Your task to perform on an android device: Go to the industry buying app and search for the classic stainless steel door lock set for the entrance.
Image 0: 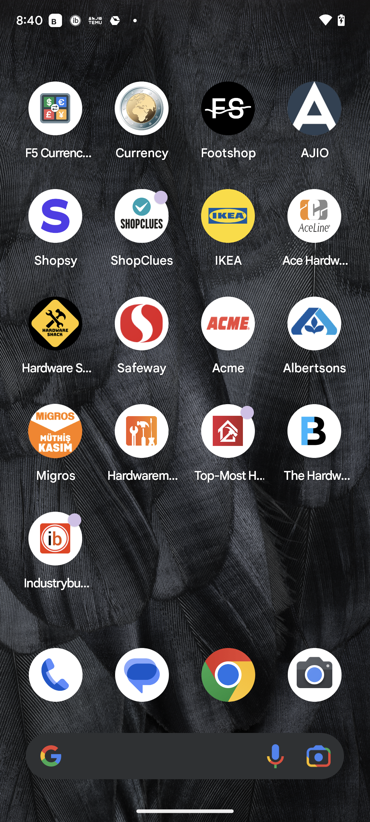
Open the Industrybuying app.
Step 0: open app "Industrybuying"
Image 1: 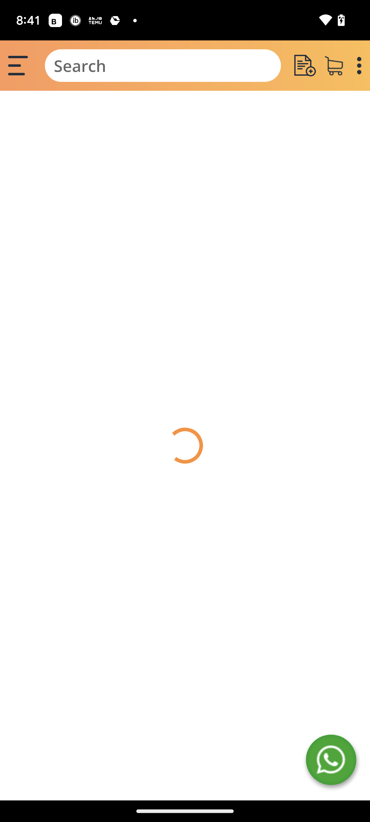
Click on the search bar at the top of the screen.
Step 1: click (163, 65)
Image 2: 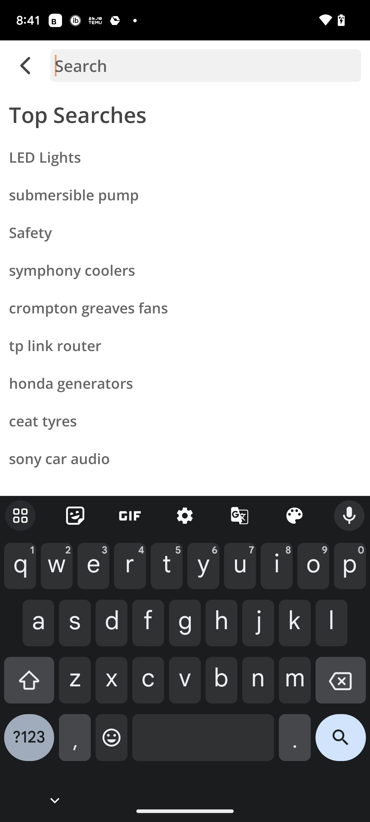
Type hardware products in the search bar.
Step 2: type "hardware products"
Image 3: 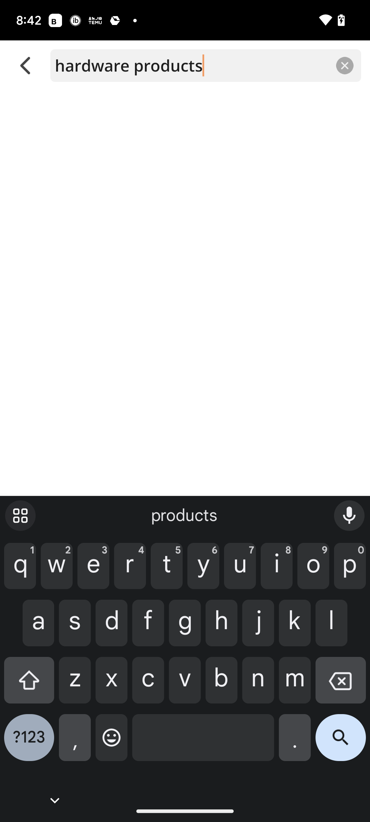
Click on the search icon at the bottom right corner of the screen.
Step 3: click (341, 743)